Your task to perform on an android device: Mark Cerebra Research's mail as read.
Image 0: 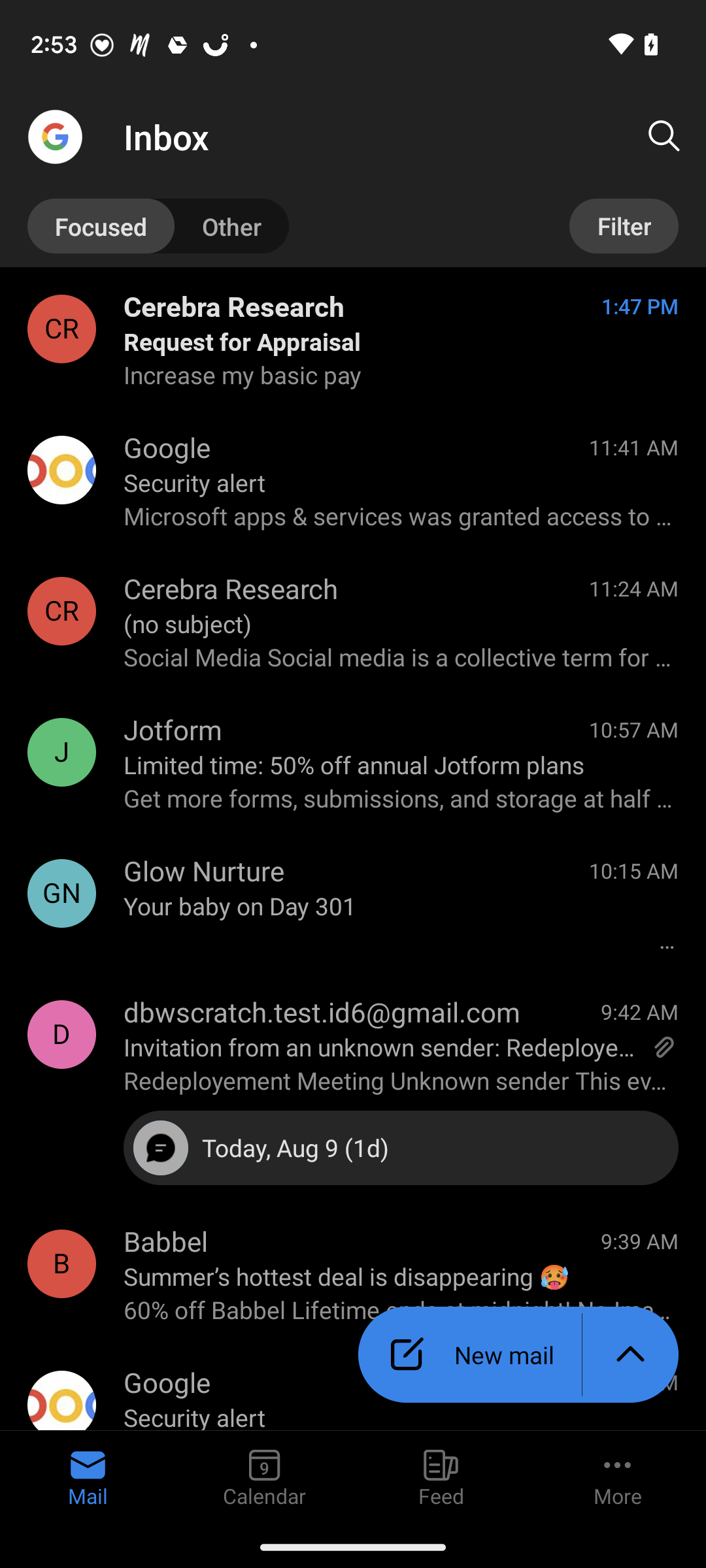
click on the first mail profile
Step 0: click (61, 329)
Image 1: 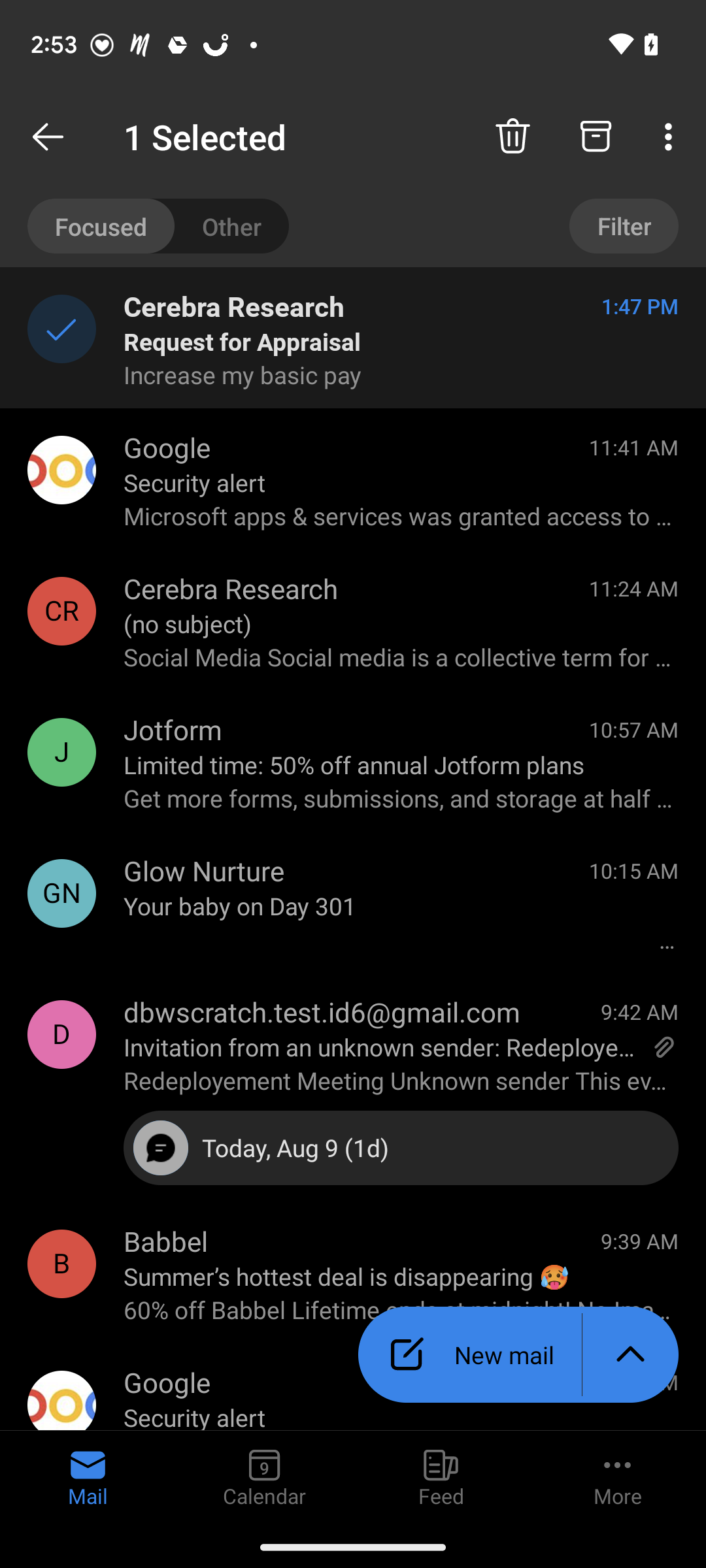
Click on the three dots in the top-right corner of the screen.
Step 1: click (671, 137)
Image 2: 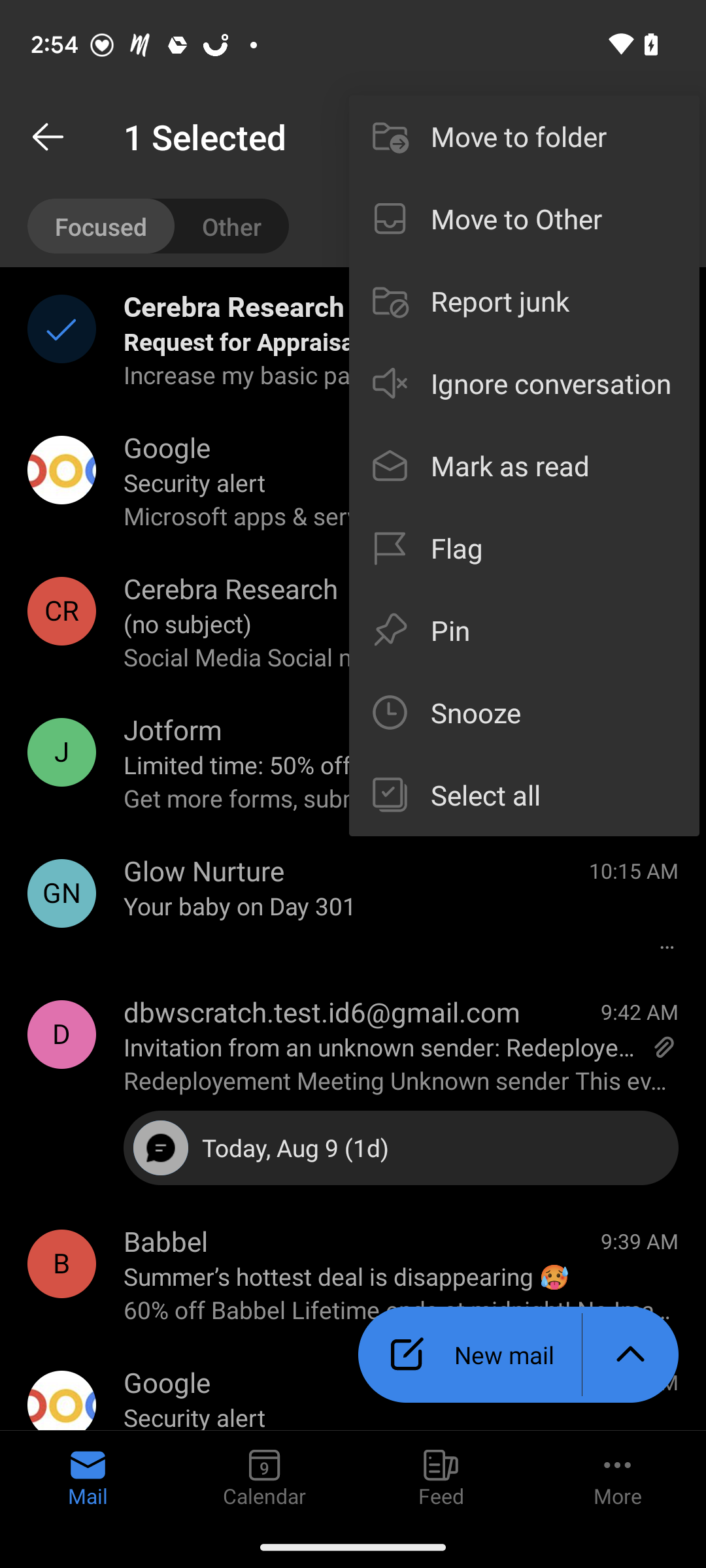
Click on the 5th option "Mark as Read.".
Step 2: click (551, 465)